Your task to perform on an android device: The backdrop color of the Vatican City photograph is dreary, thus I want to modify it with a Playa filter. 
Image 0: 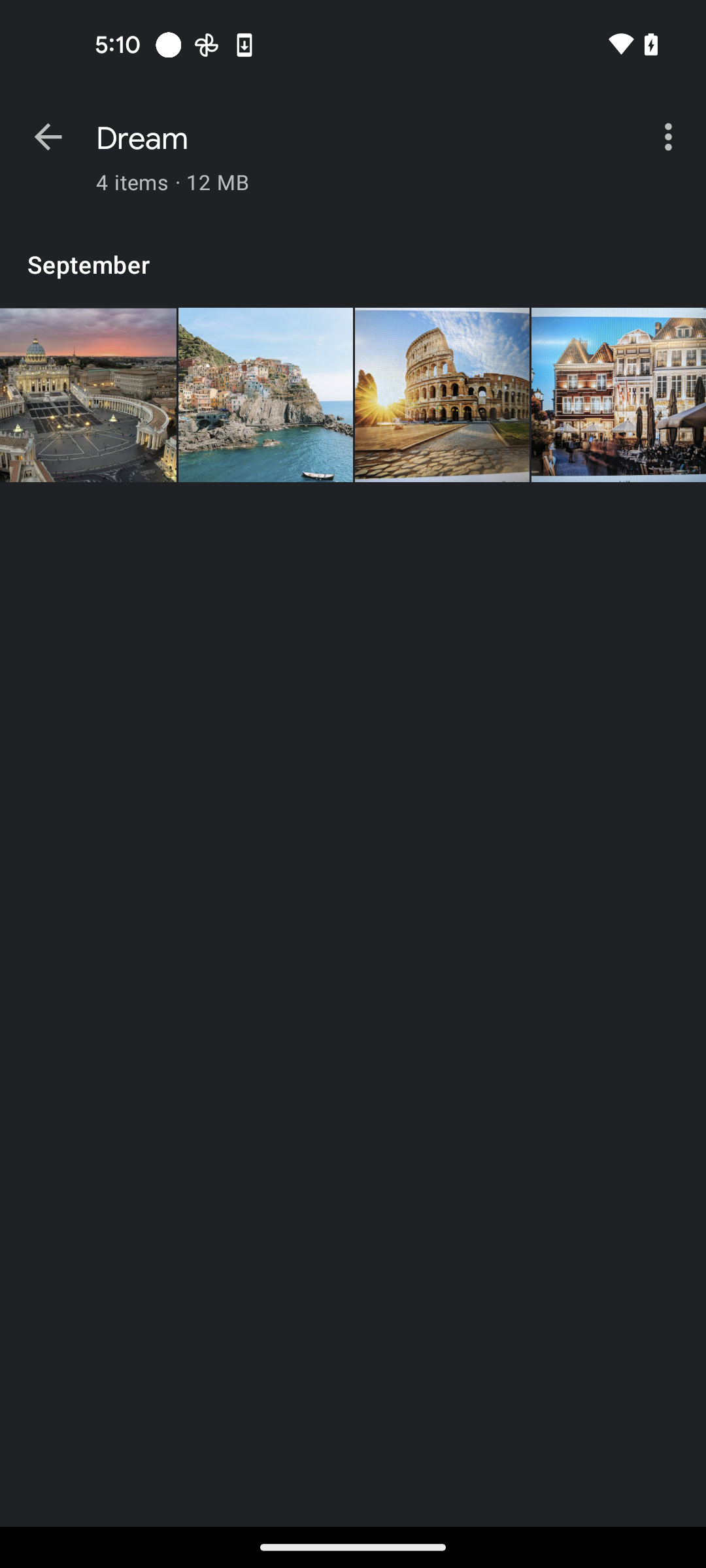
Tap on the first image
Step 0: click (88, 395)
Image 1: 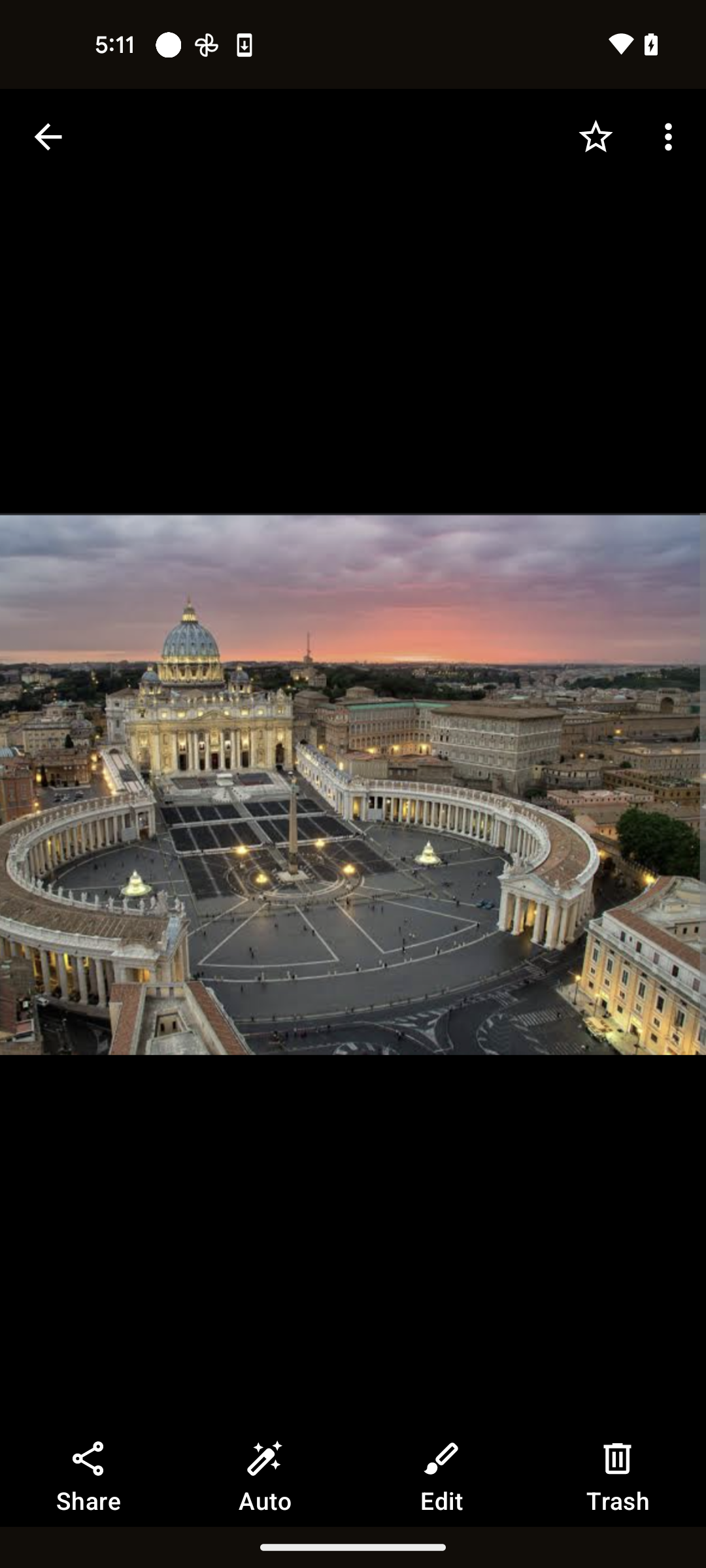
Tap on the edit option at the bottom of the screen
Step 1: click (441, 1478)
Image 2: 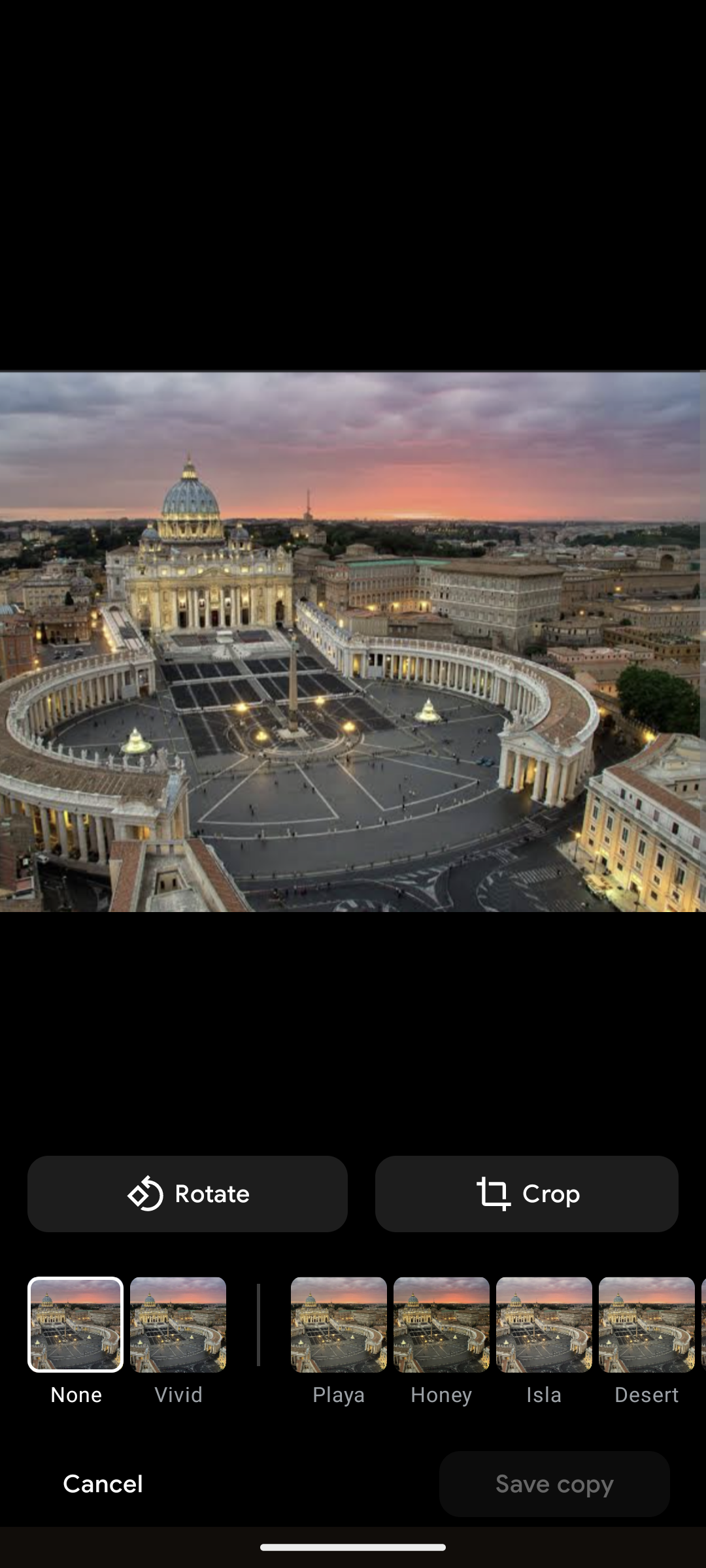
Tap on the playa filter
Step 2: click (339, 1324)
Image 3: 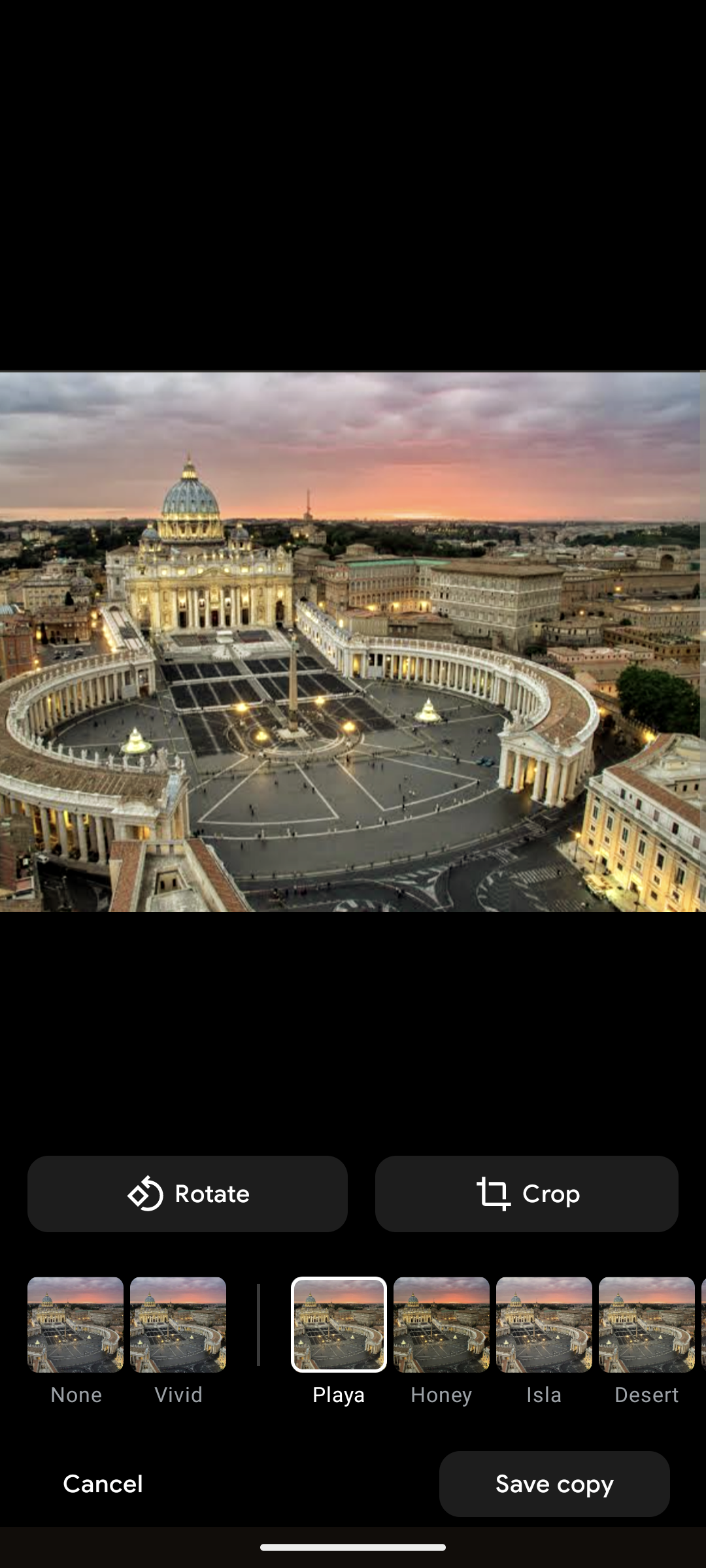
Tap on the save copy button
Step 3: click (554, 1484)